Your task to perform on an android device: Track the progress of my daily workout on the FitAI app.
Image 0: 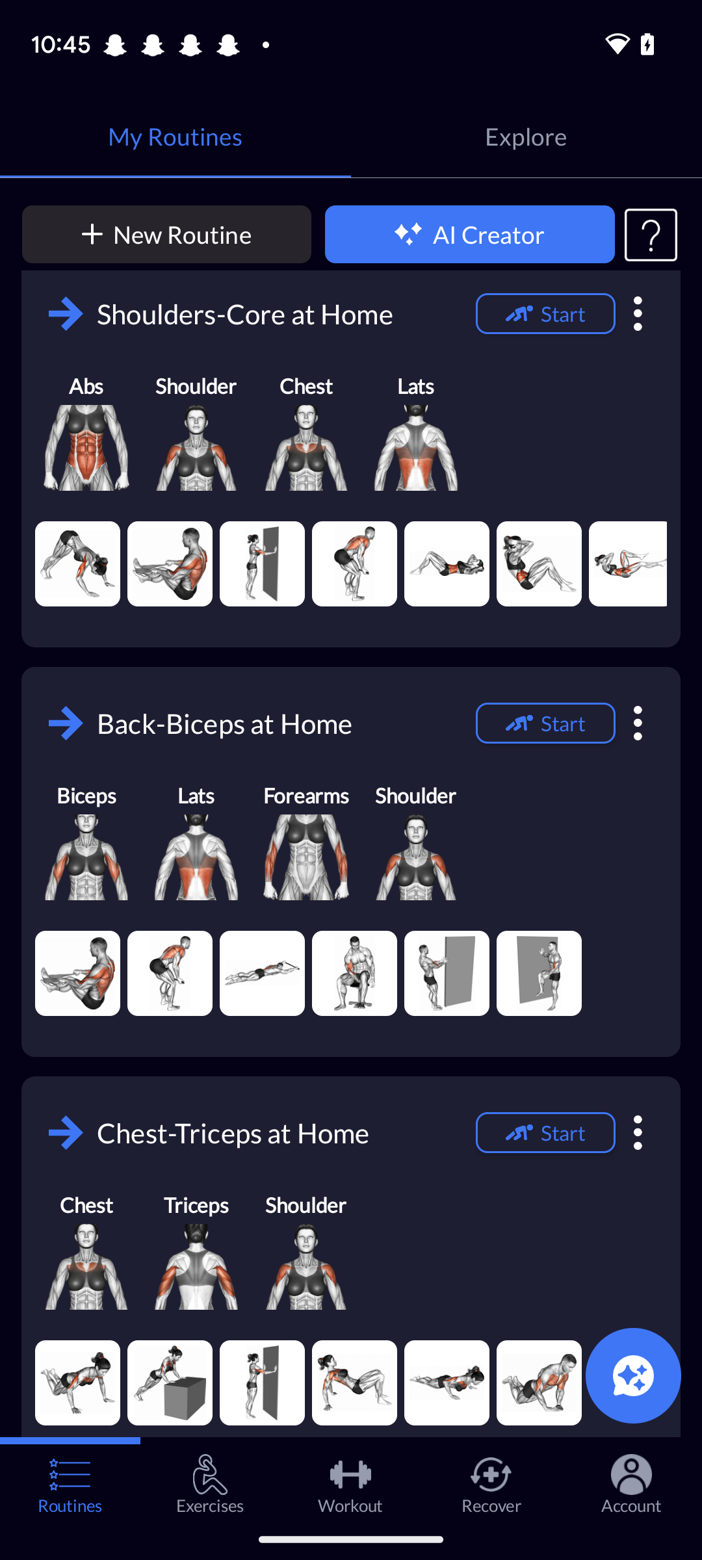
Click on the "Workout" Tab at the bottom.
Step 0: click (350, 1474)
Image 1: 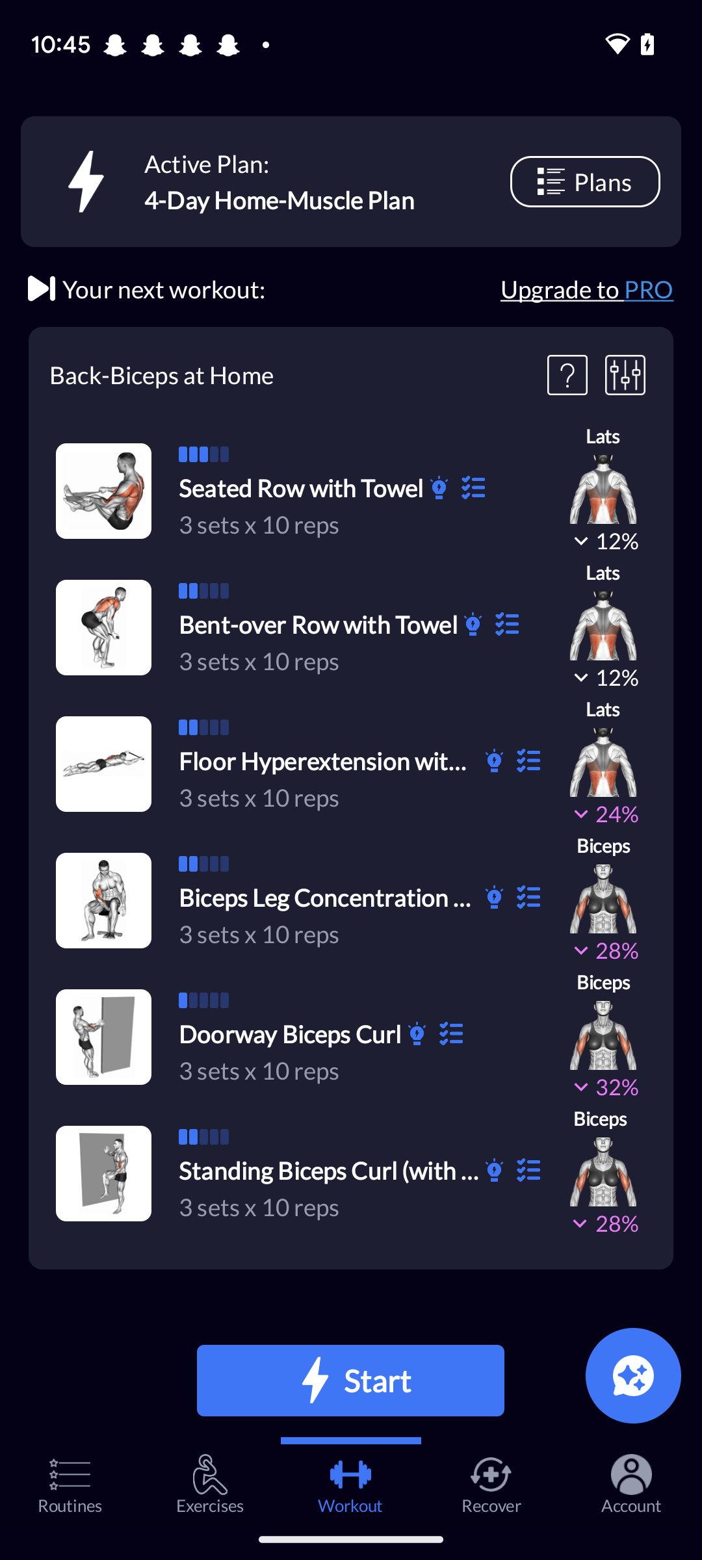
Click on the "Plans" tab at the top right corner of the screen.
Step 1: click (585, 181)